Your task to perform on an android device: My friend suggested that I read this book called The Red Tent by Anita Diamant, so I am going to buy this book tomorrow, but before that, I must write the name of the book in notes so I won't forget the name. In the Keep Notes app, create a note.
Image 0: 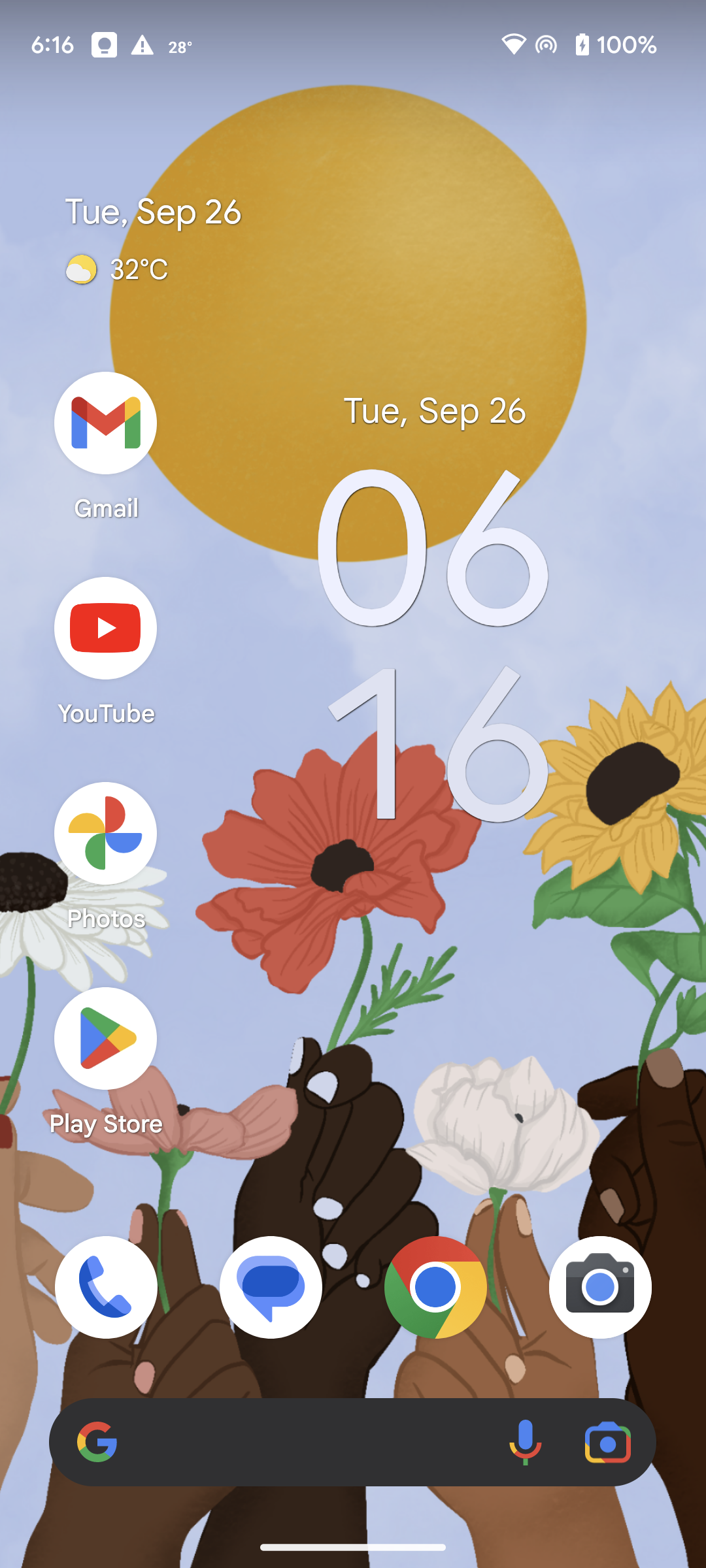
Open the Keep Notes app.
Step 0: open app "Keep Notes"
Image 1: 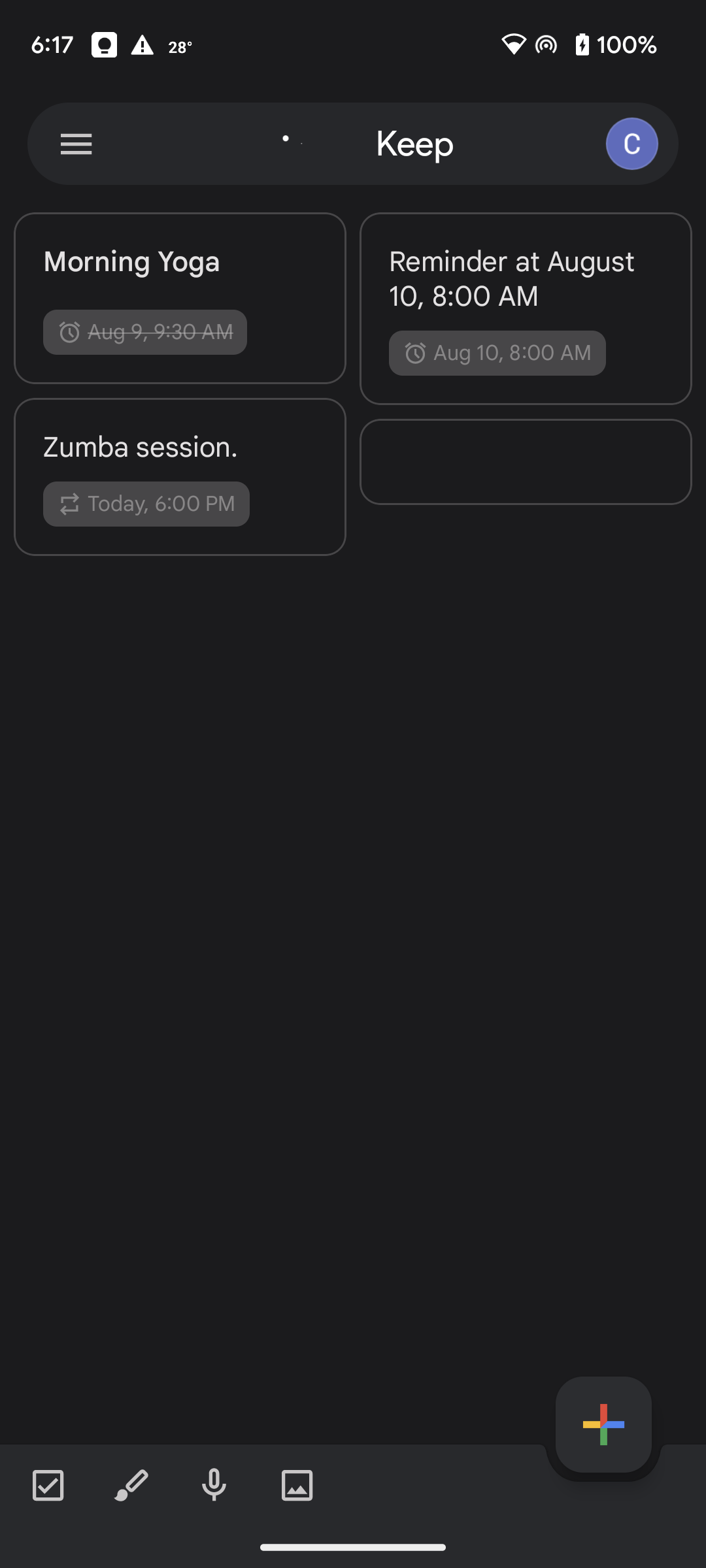
Click on the add icon at the bottom right corner of the screen.
Step 1: click (603, 1424)
Image 2: 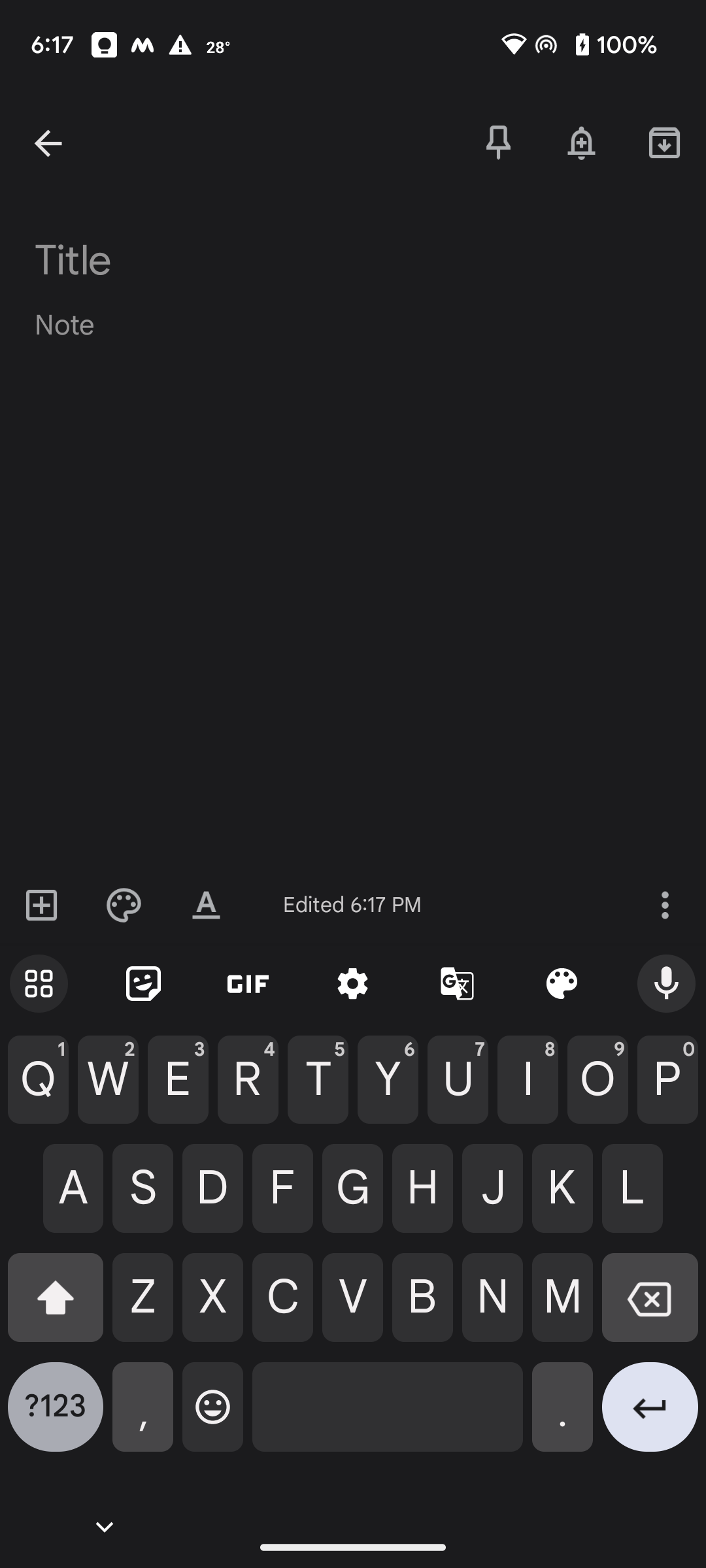
Click on the title option at the top of the screen.
Step 2: click (180, 255)
Image 3: 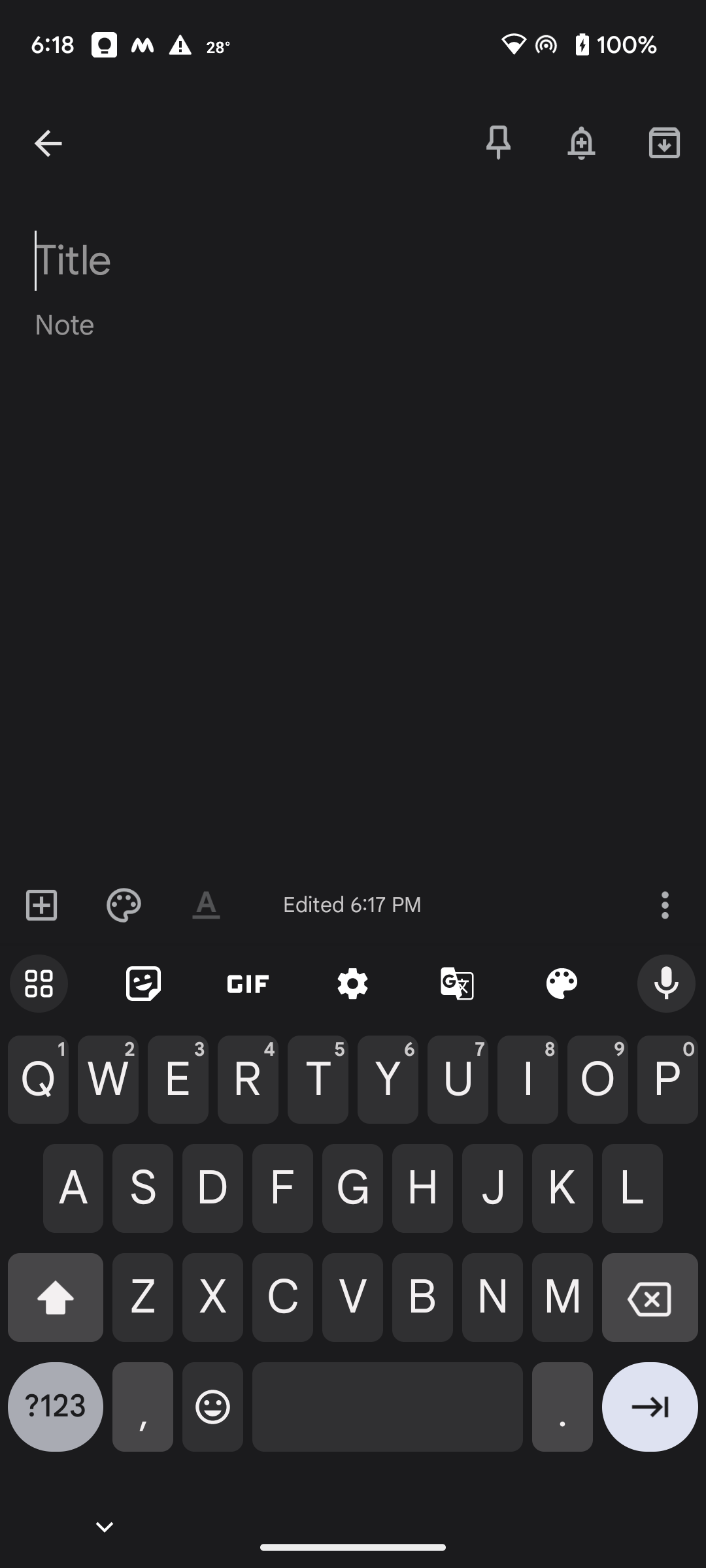
Type book names as the title.
Step 3: type "Book Names"
Image 4: 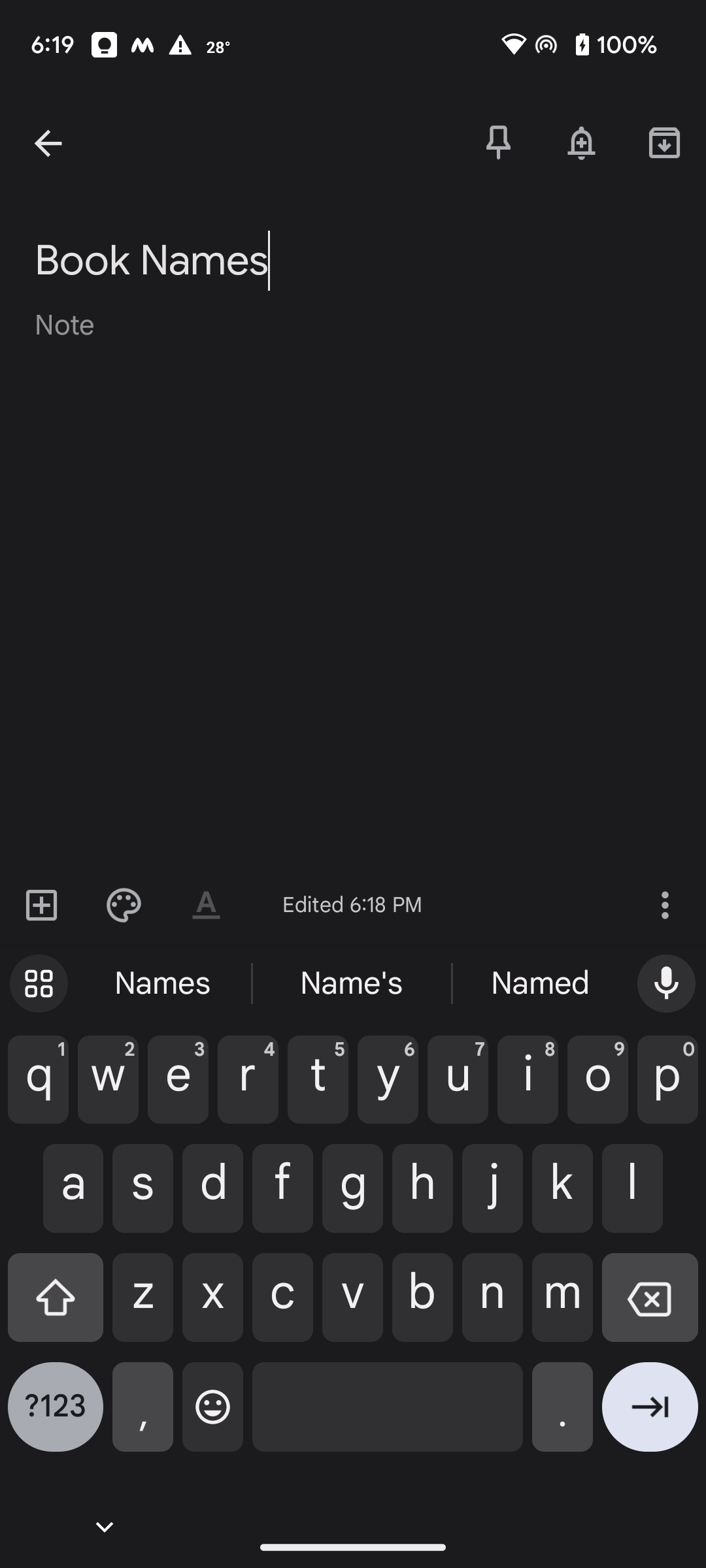
Click on the note option on the screen.
Step 4: click (353, 343)